Your task to perform on an android device: As i Love the  vegan spinach and mushroom lasagna  and satisfied with the taste , rate the recipe by 5 stars in the kitchen stories app
Image 0: 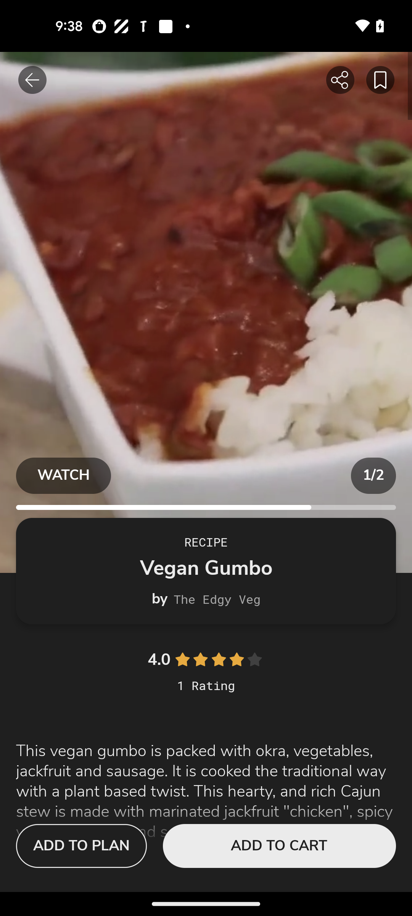
open the kitchen stories app
Step 0: open app "Kitchen Stories"
Image 1: 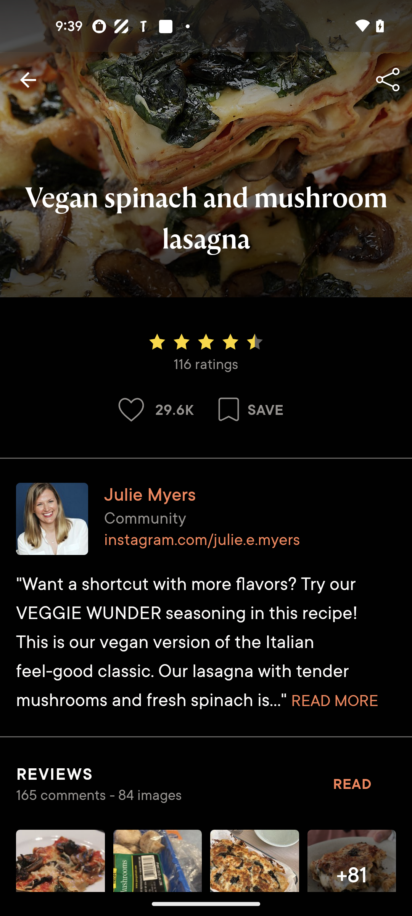
Click on the rating icon 
Step 1: click (206, 349)
Image 2: 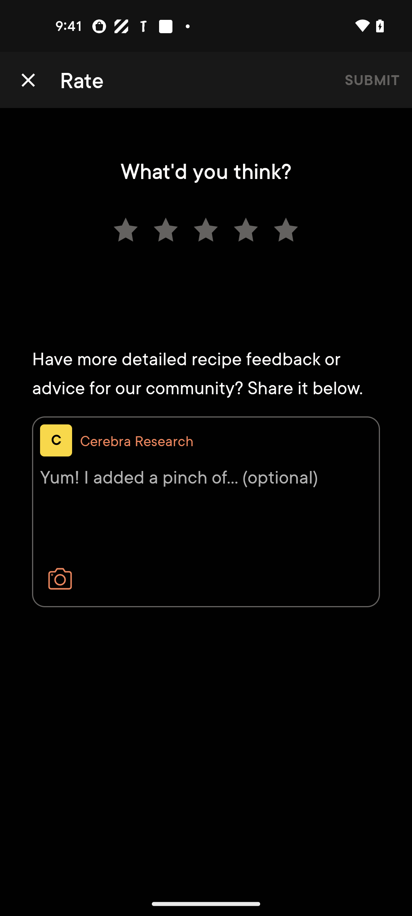
Select the 5 star for rating 
Step 2: click (205, 229)
Image 3: 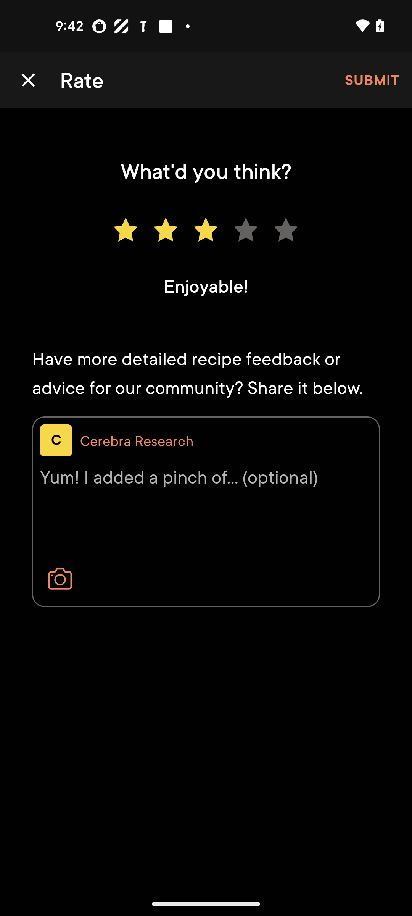
Select the 5 star for rating 
Step 3: click (246, 229)
Image 4: 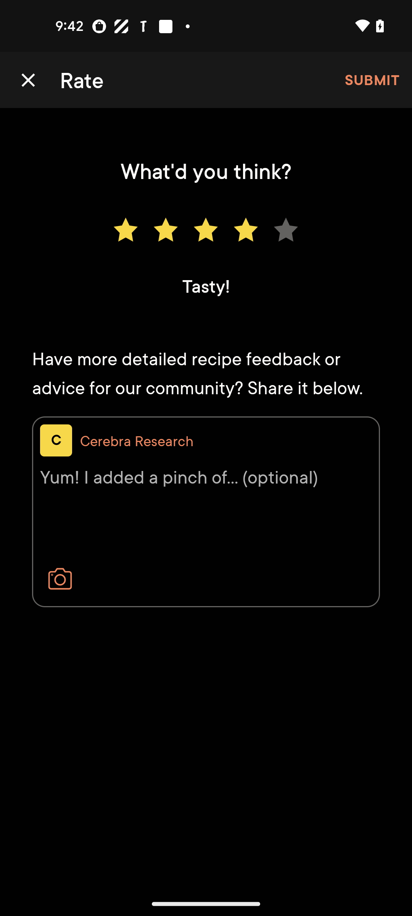
Select the 5 star for rating 
Step 4: click (286, 229)
Image 5: 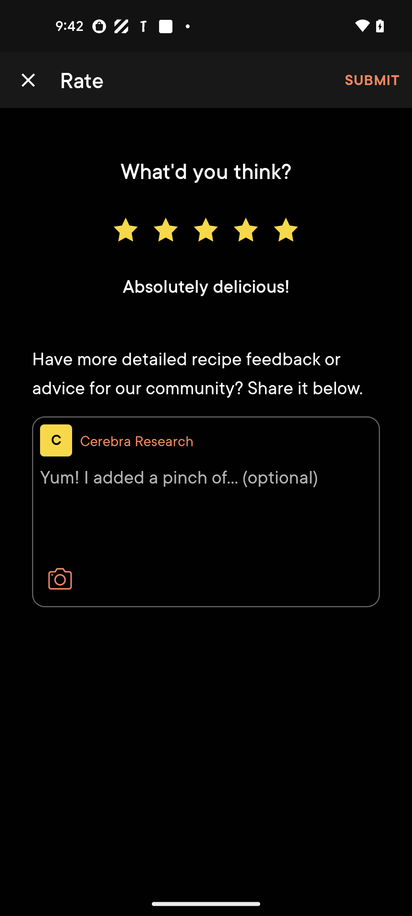
Click on the submit option at the top right corner of the screen 
Step 5: click (372, 80)